Your task to perform on an android device: I want to search for Cacau Show on the UaiRango app because I want to get food because I'm hungry.
Image 0: 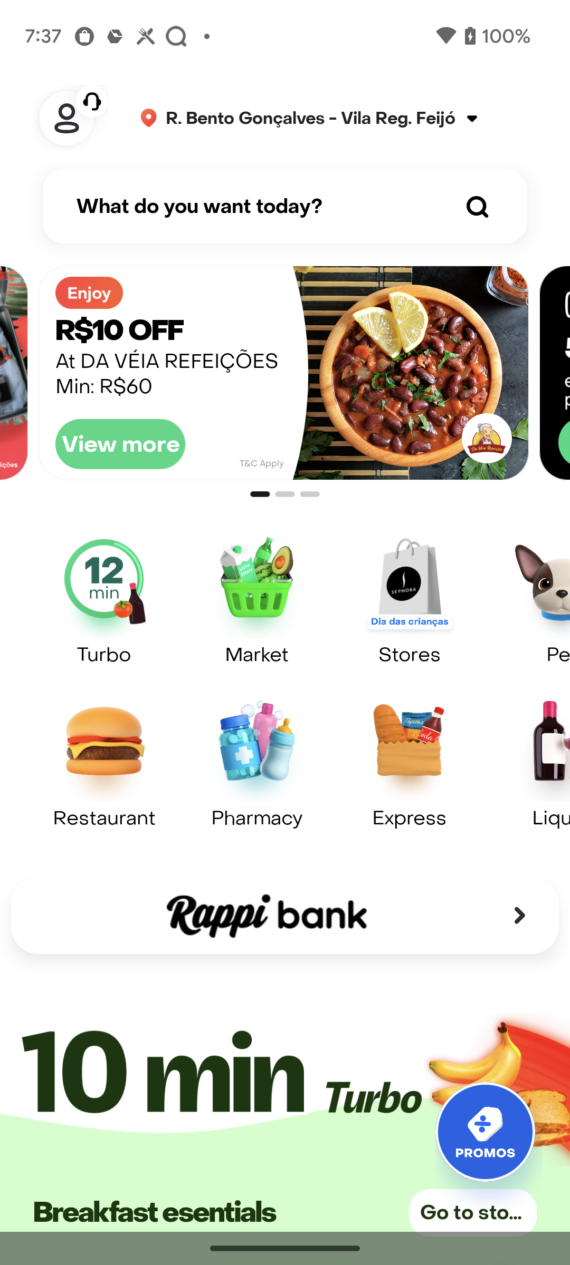
Open UaiRango App
Step 0: open app "UaiRango"
Image 1: 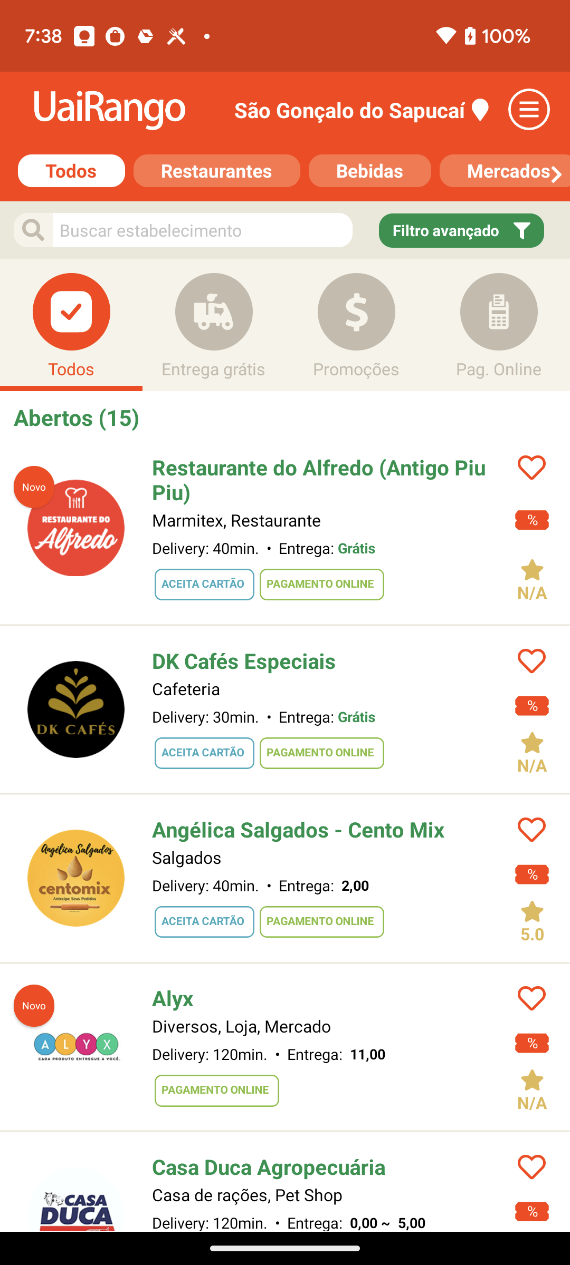
go to the search bar at the top of screen
Step 1: click (203, 230)
Image 2: 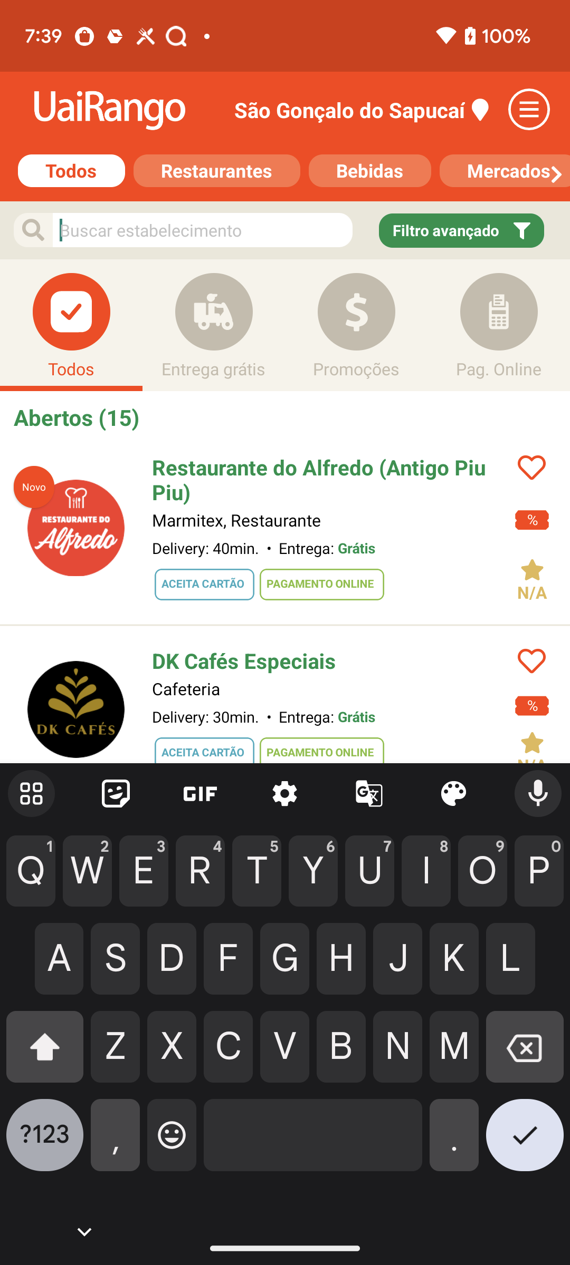
Search for Cacau Show
Step 2: type "Cacau Show"
Image 3: 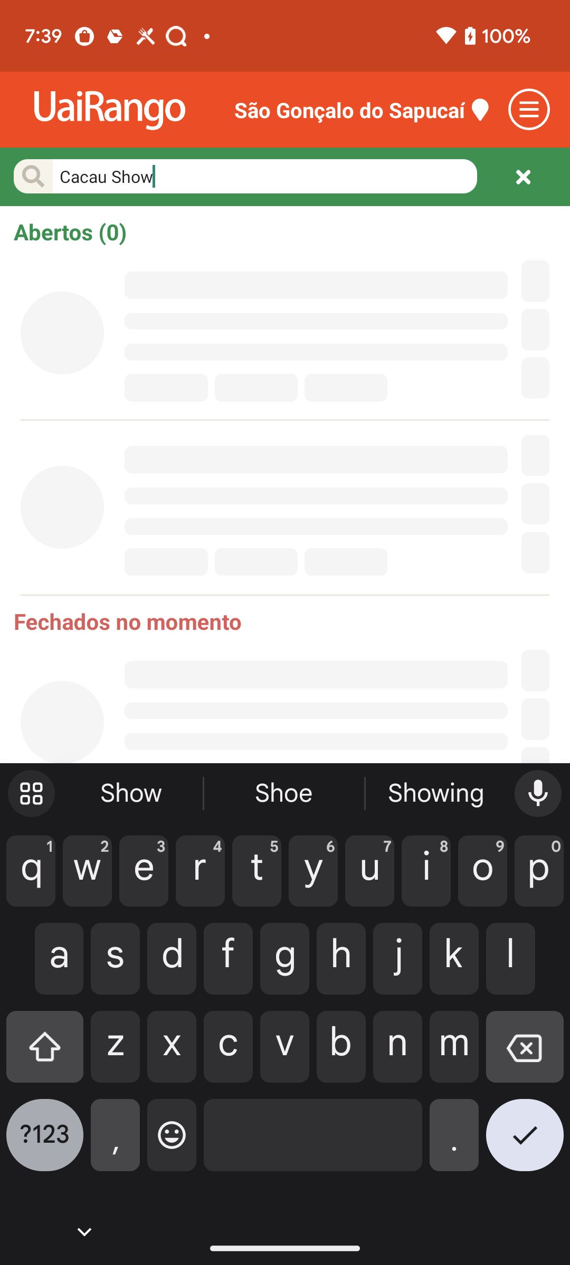
Search for Cacau Show
Step 3: wait
Image 4: 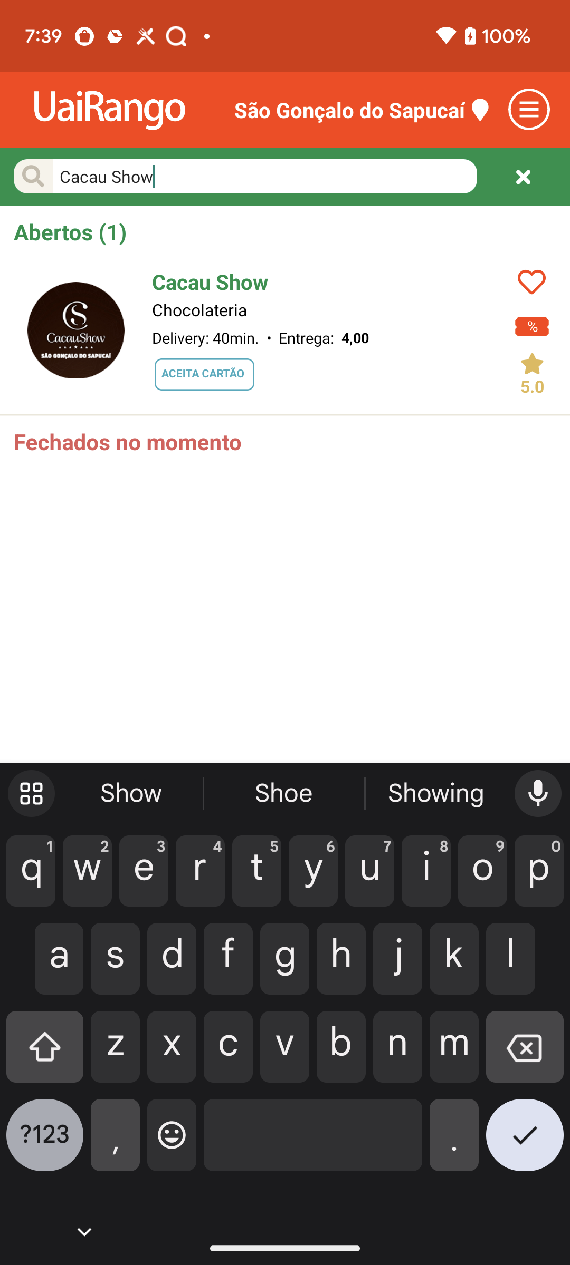
Click on Cacau Show
Step 4: click (260, 309)
Image 5: 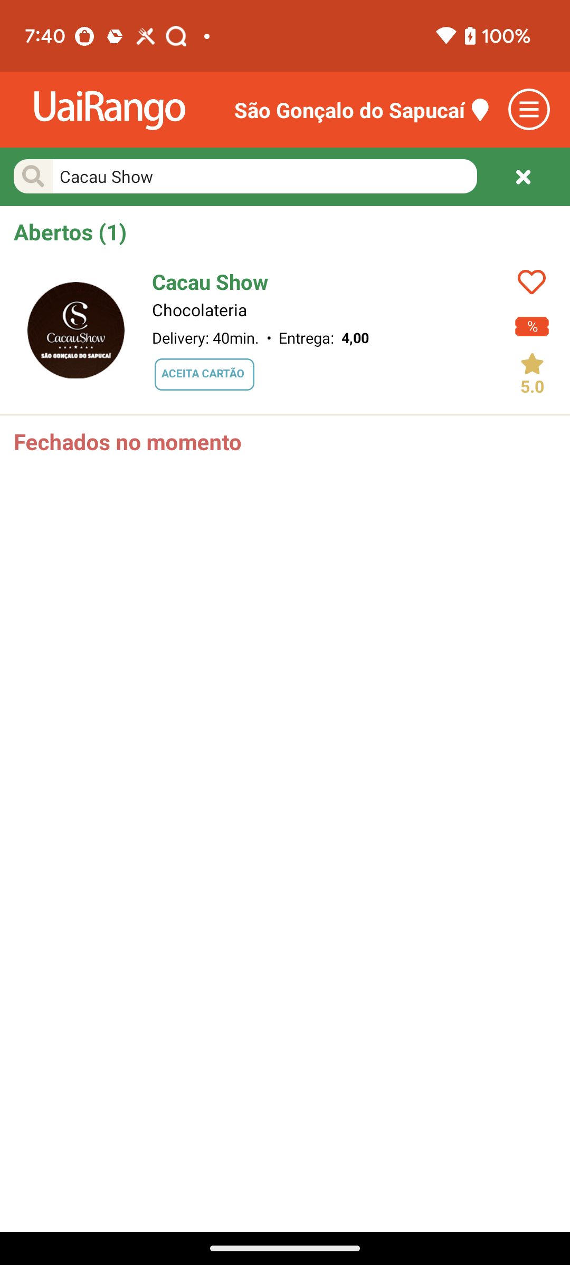
open Cacau Show Chocolateria
Step 5: click (308, 337)